Your task to perform on an android device: I will visit Queen Elizabeth Park in Vancouver on December 17, but before that, view the photos, videos, and reviews of this park for me to get some inspiration.
Image 0: 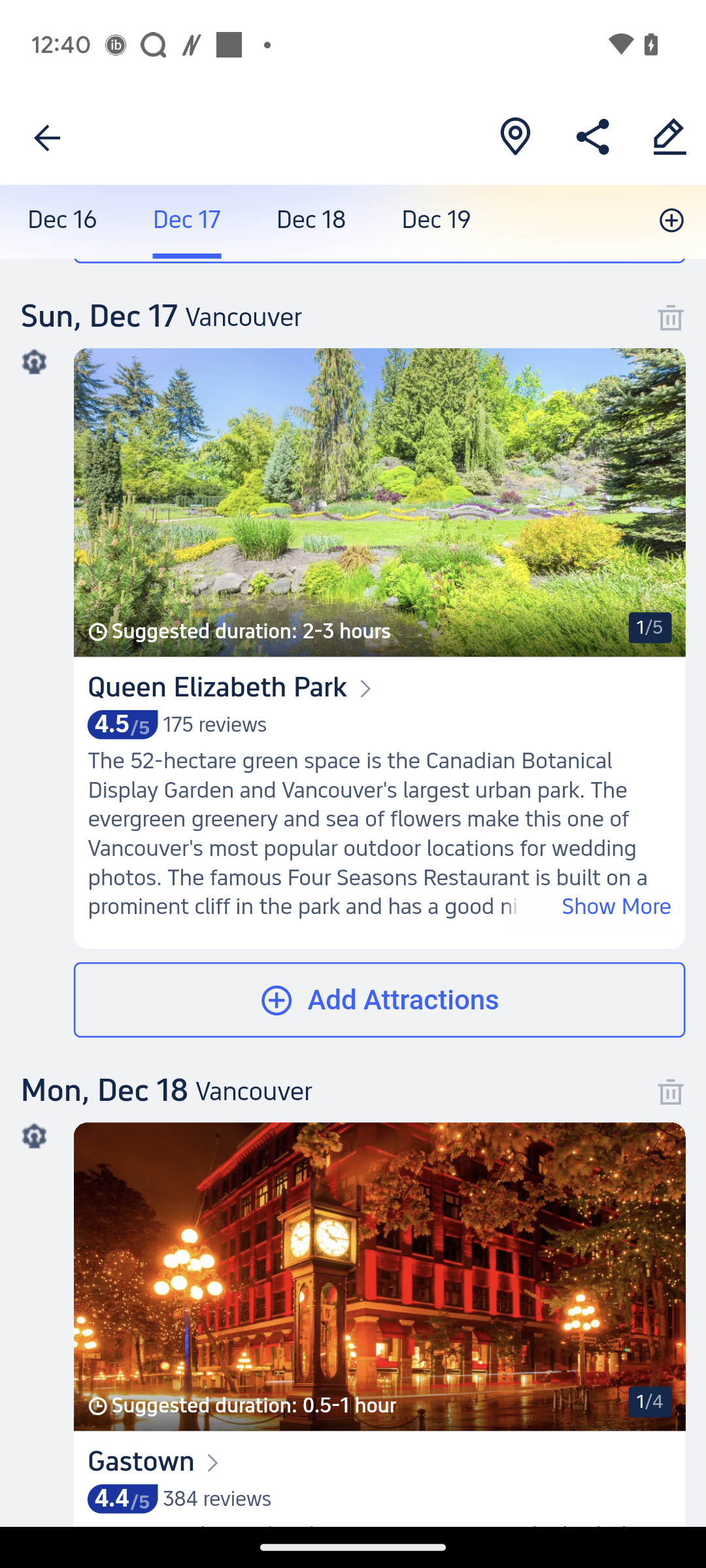
Open the Queen Elizabeth park tab.
Step 0: click (353, 655)
Image 1: 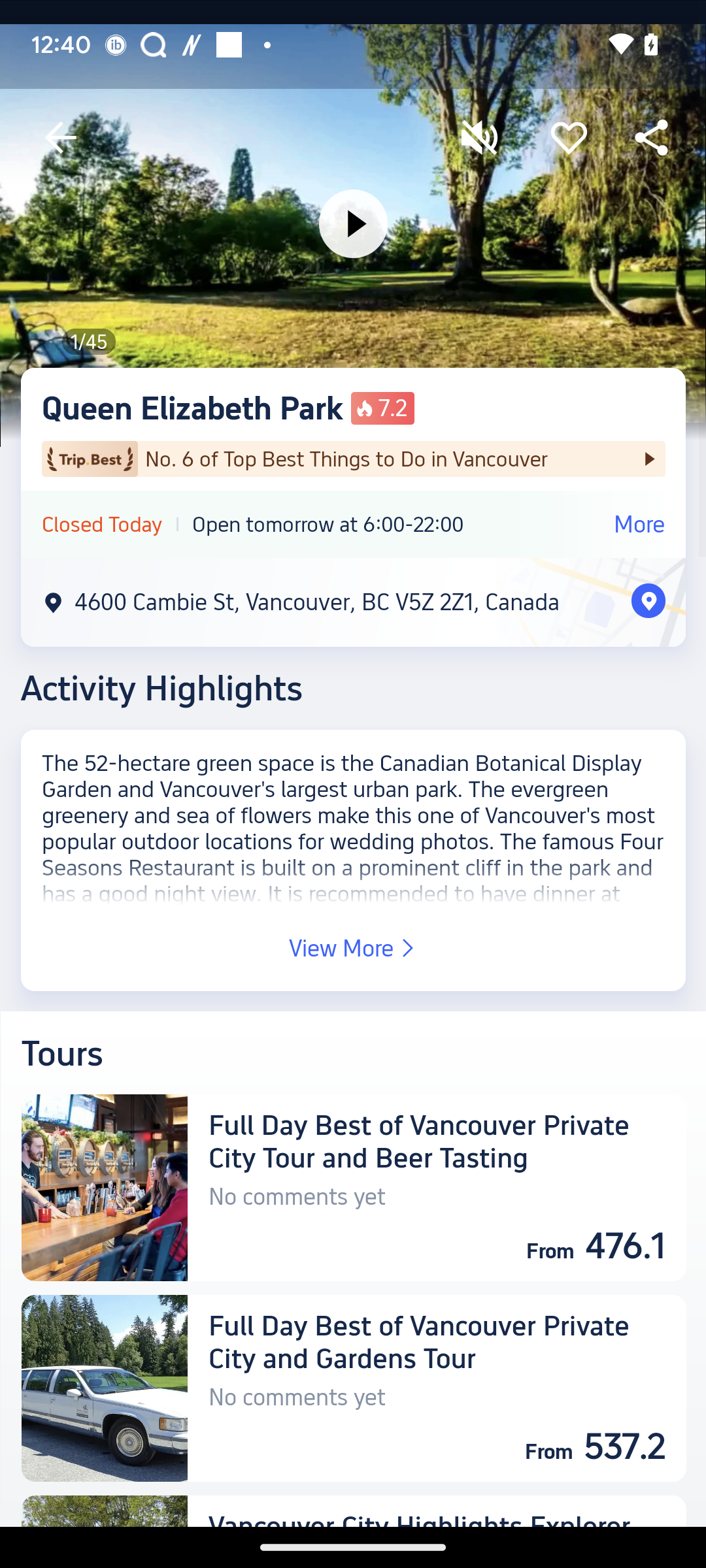
Click anywhere on the video.
Step 1: click (353, 223)
Image 2: 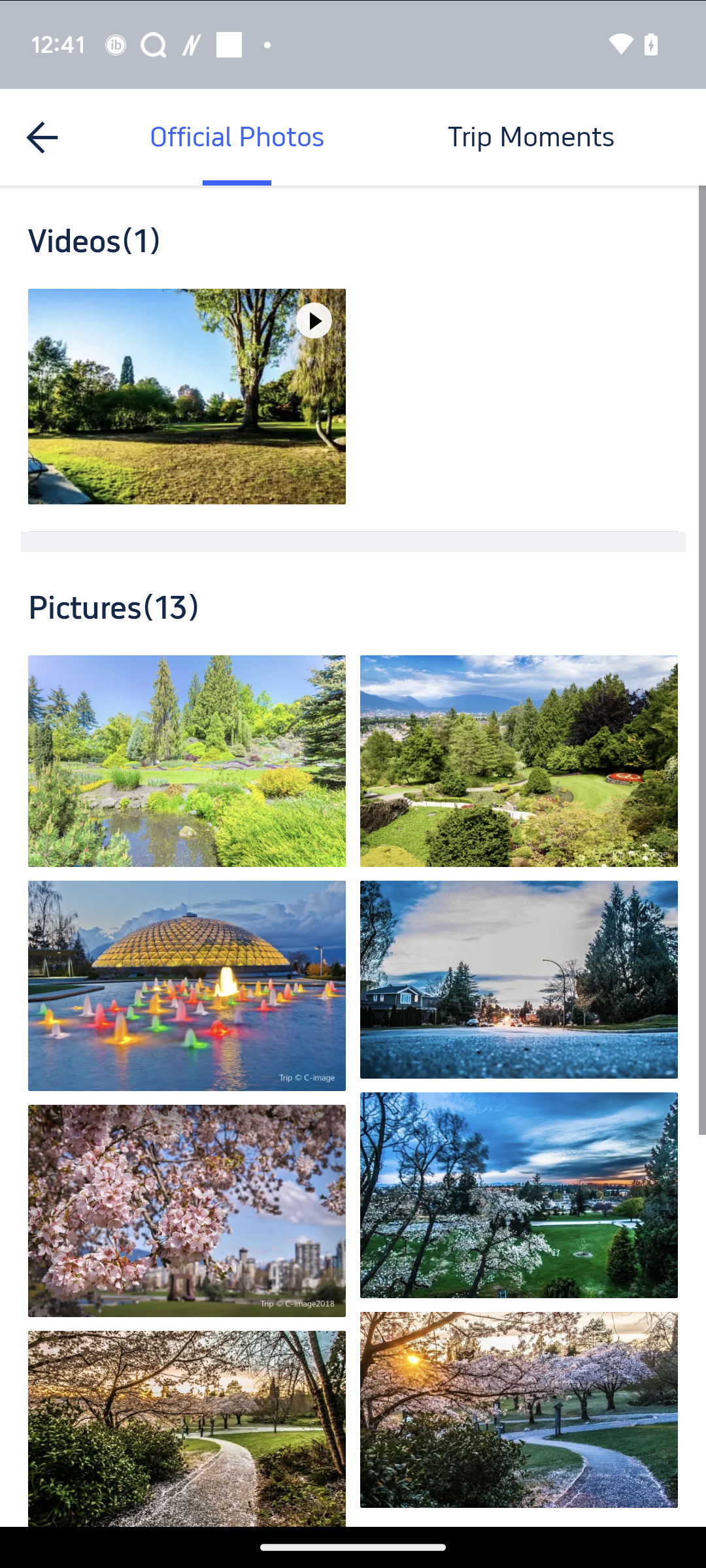
Scroll up to the view more photos.
Step 2: scroll down
Image 3: 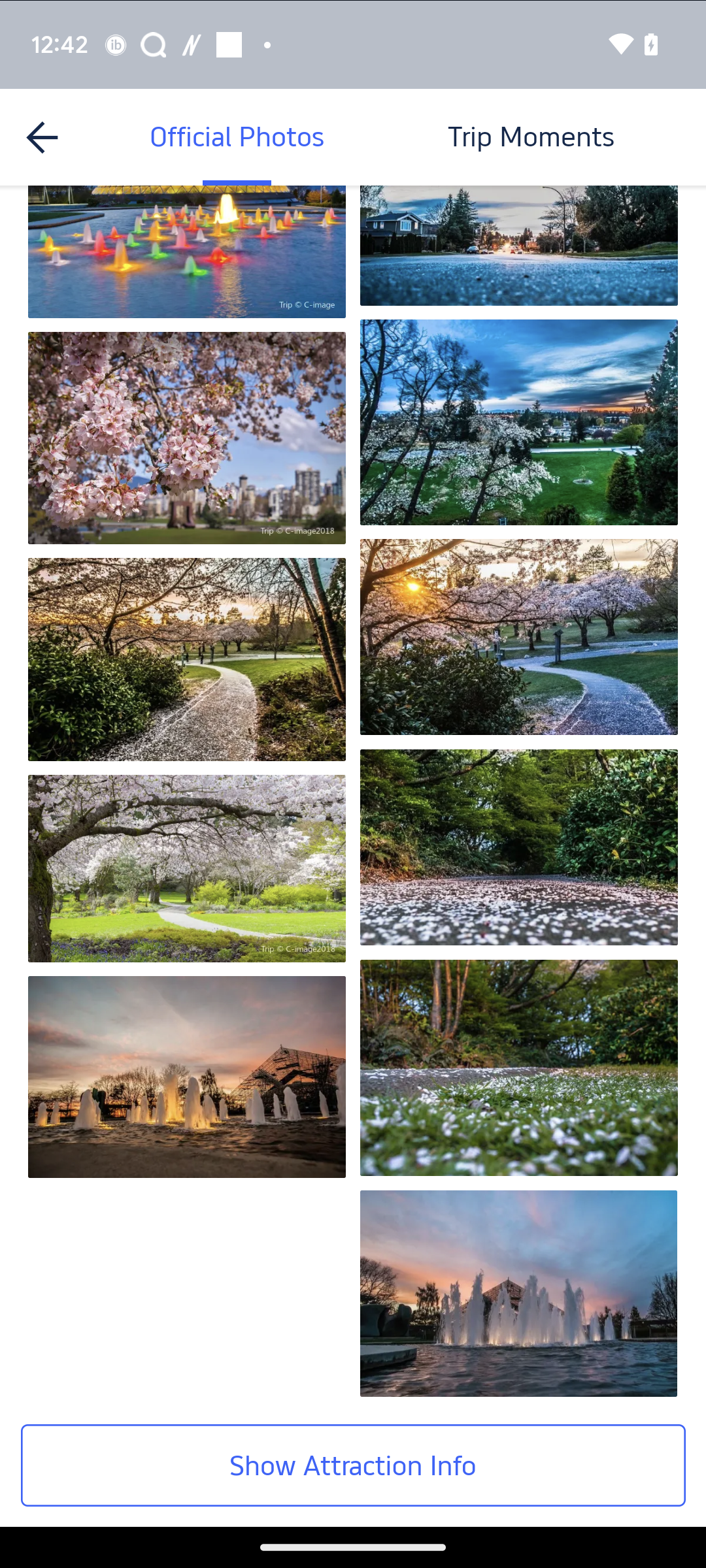
Go back to the previous page.
Step 3: press back button
Image 4: 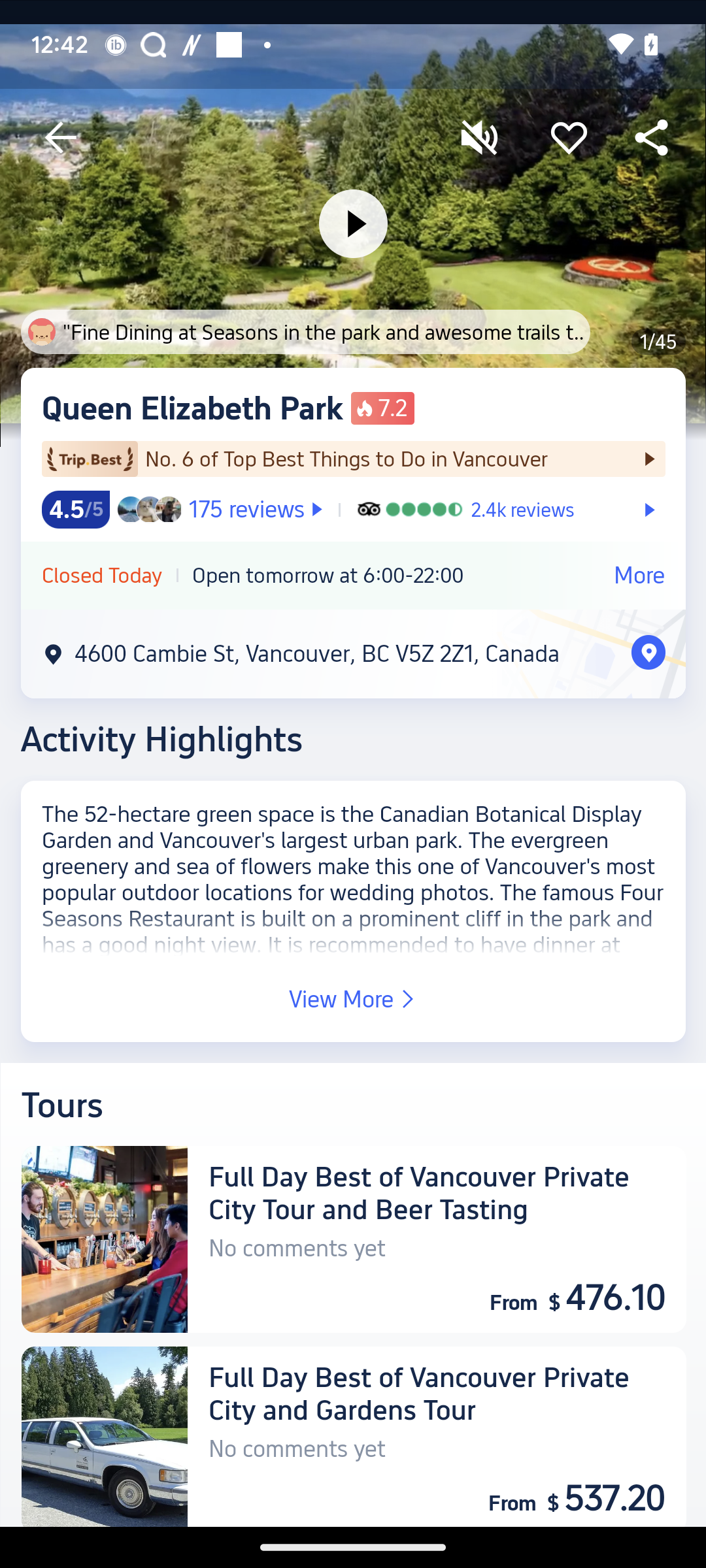
Click on the text "2.4k Reviews"
Step 4: click (555, 510)